Your task to perform on an android device: I am all done with the browsing , add Women’s shoes  to the wishlist in the NNNNOW app
Image 0: 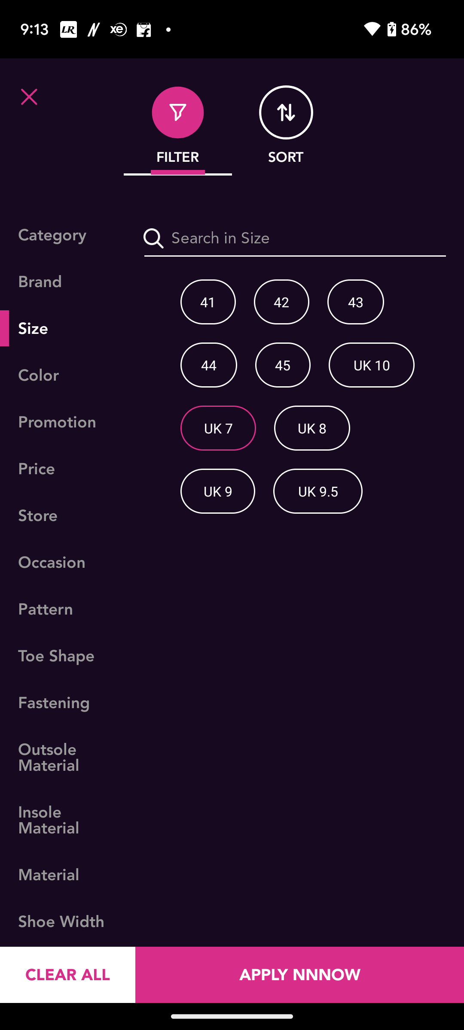
Click on the Apply NNNOW button
Step 0: click (299, 975)
Image 1: 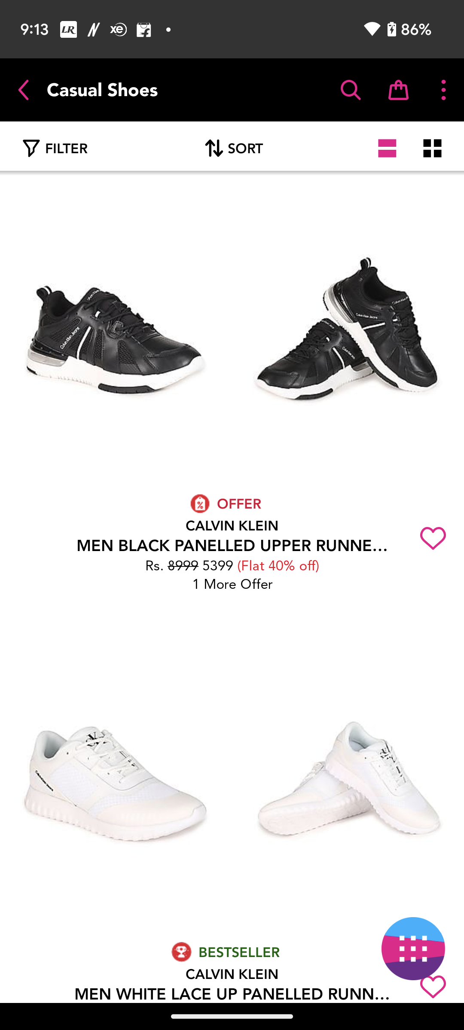
Click on the first shoes
Step 1: click (37, 354)
Image 2: 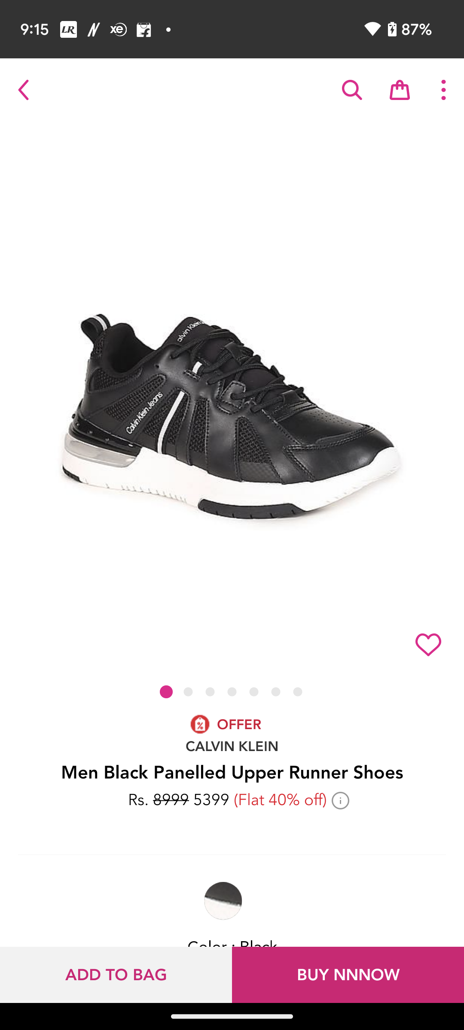
Click on the Add to bag button
Step 2: click (116, 975)
Image 3: 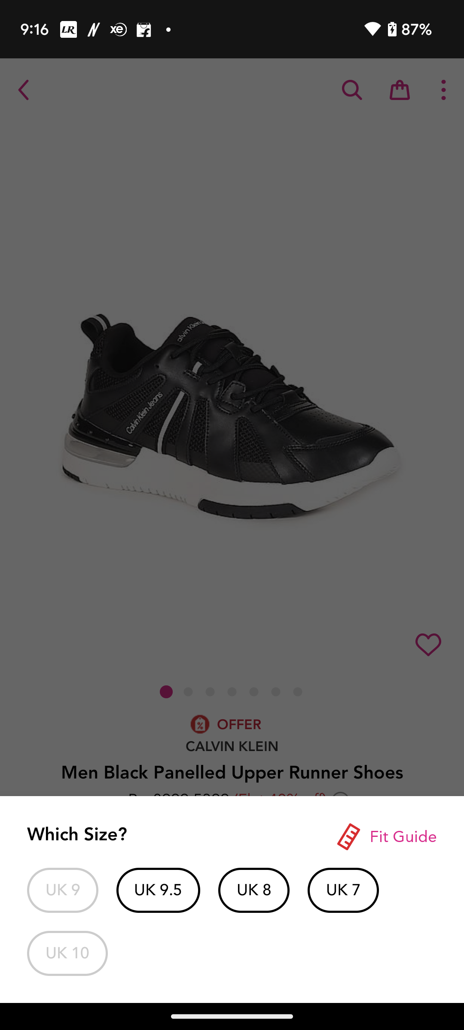
Click on the UK- 7 button
Step 3: click (343, 890)